Your task to perform on an android device: search for ASF Insignia Sez & save this place as a Office in favorites
Image 0: 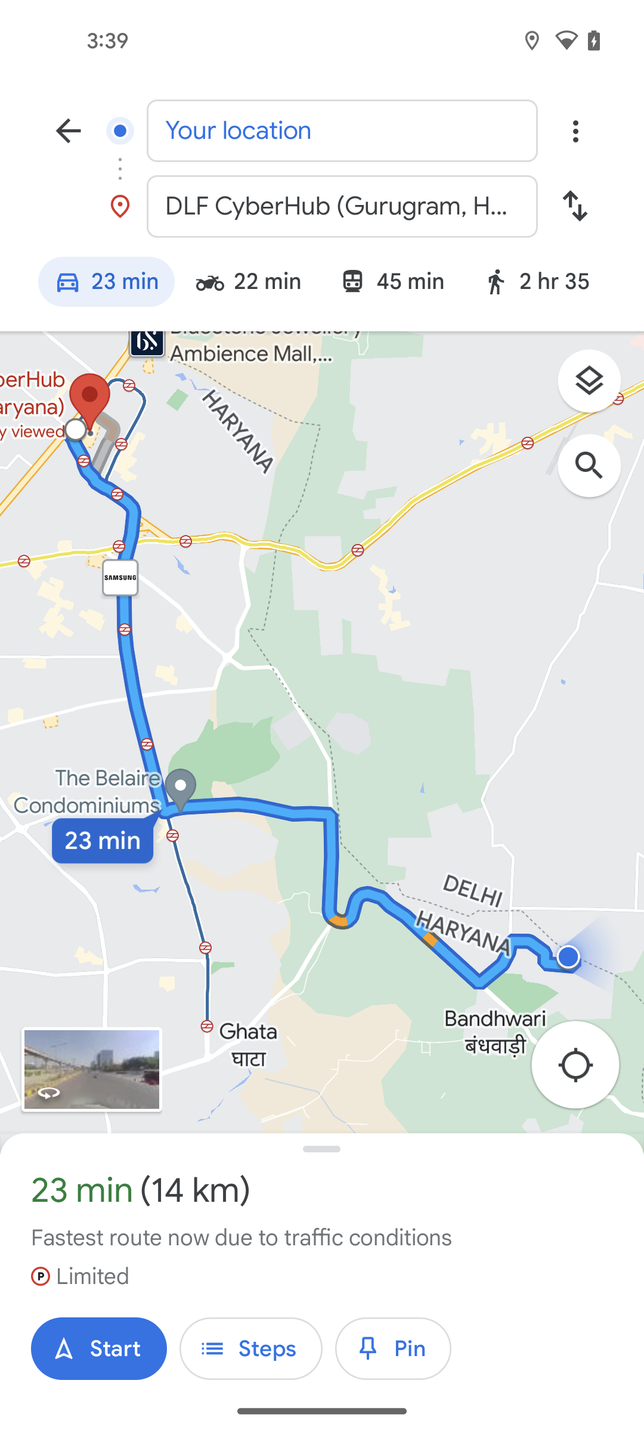
go back
Step 0: press back button
Image 1: 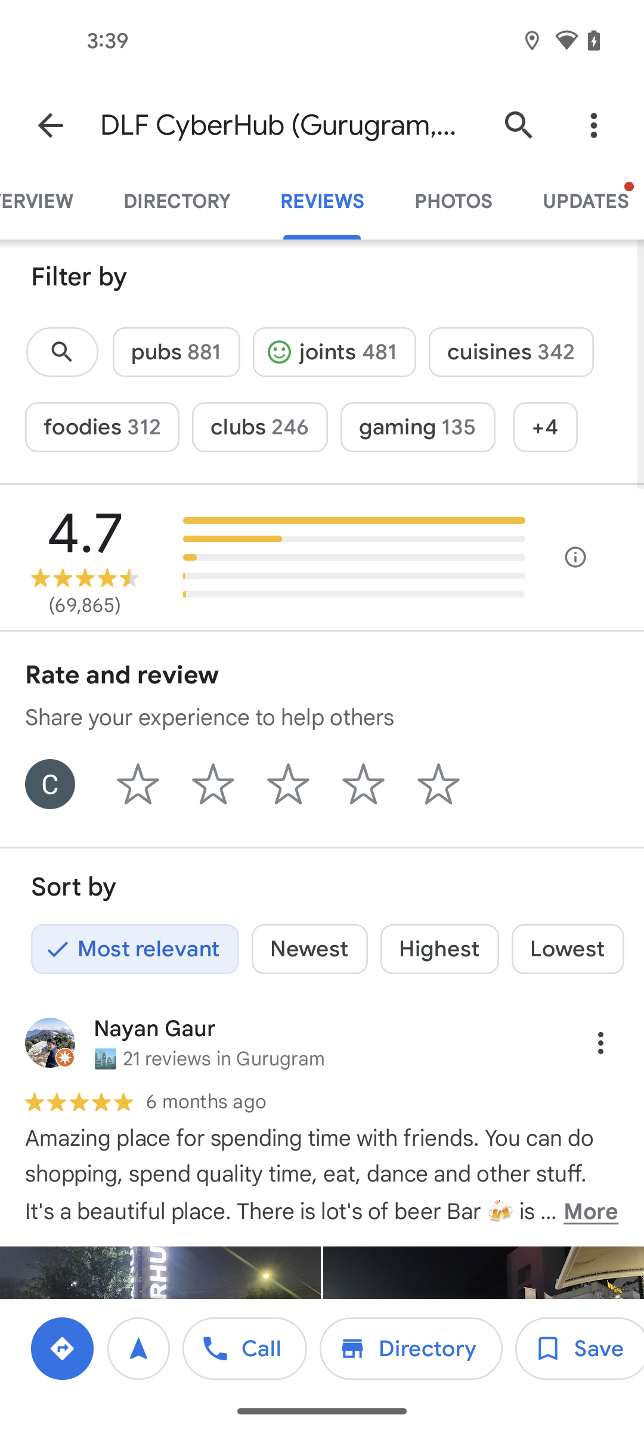
click on the search icon at the top of the screen
Step 1: click (518, 125)
Image 2: 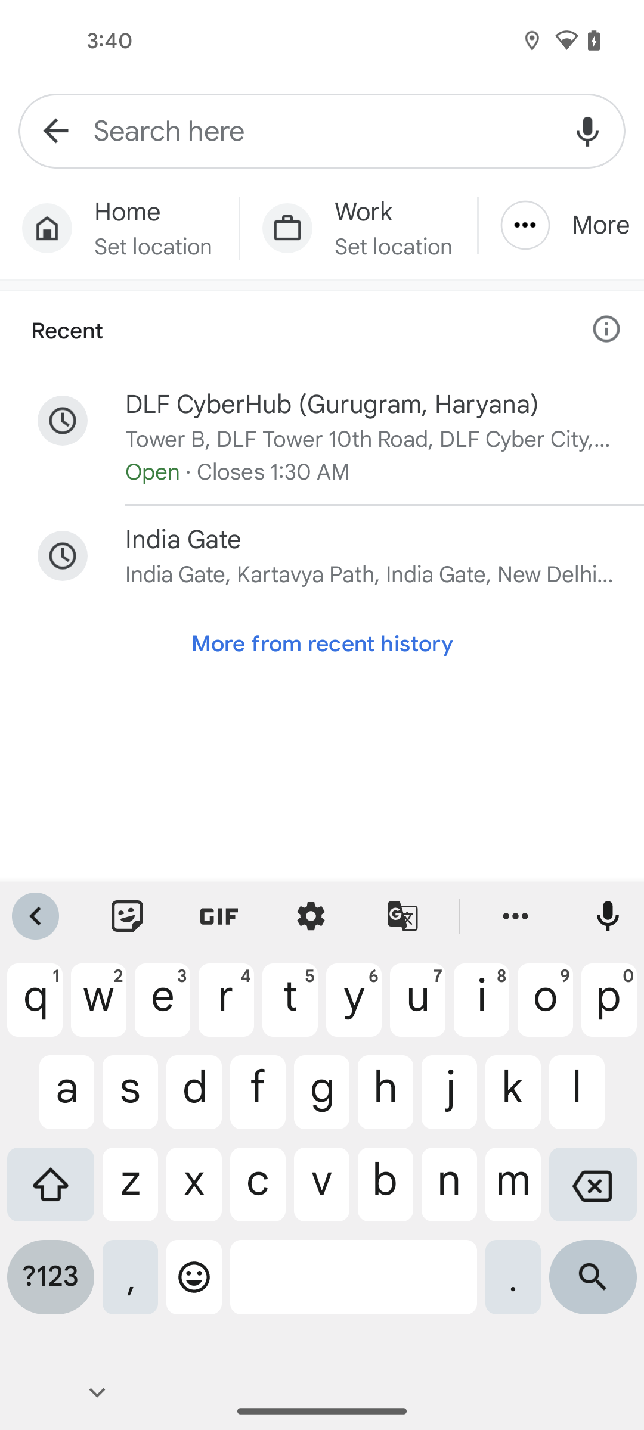
click on search bar
Step 2: click (321, 130)
Image 3: 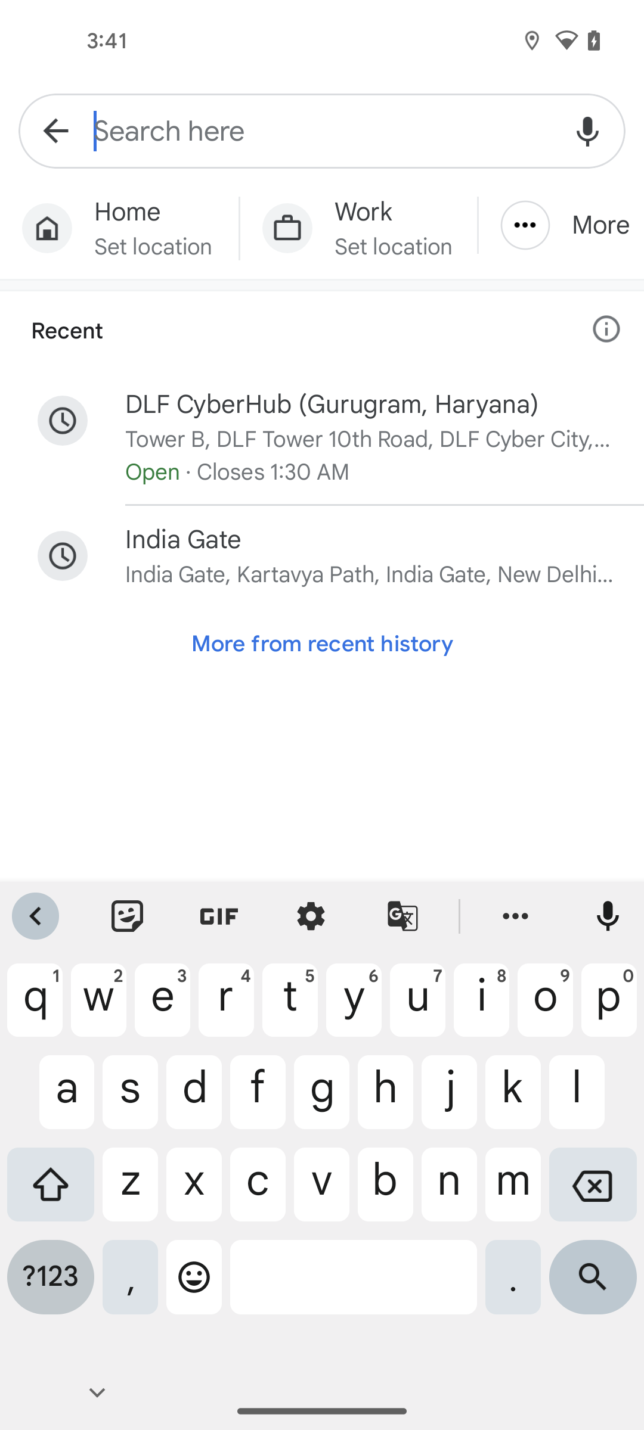
enter the search place name ASF Insignia Sez
Step 3: type "ASF Insignia Sez"
Image 4: 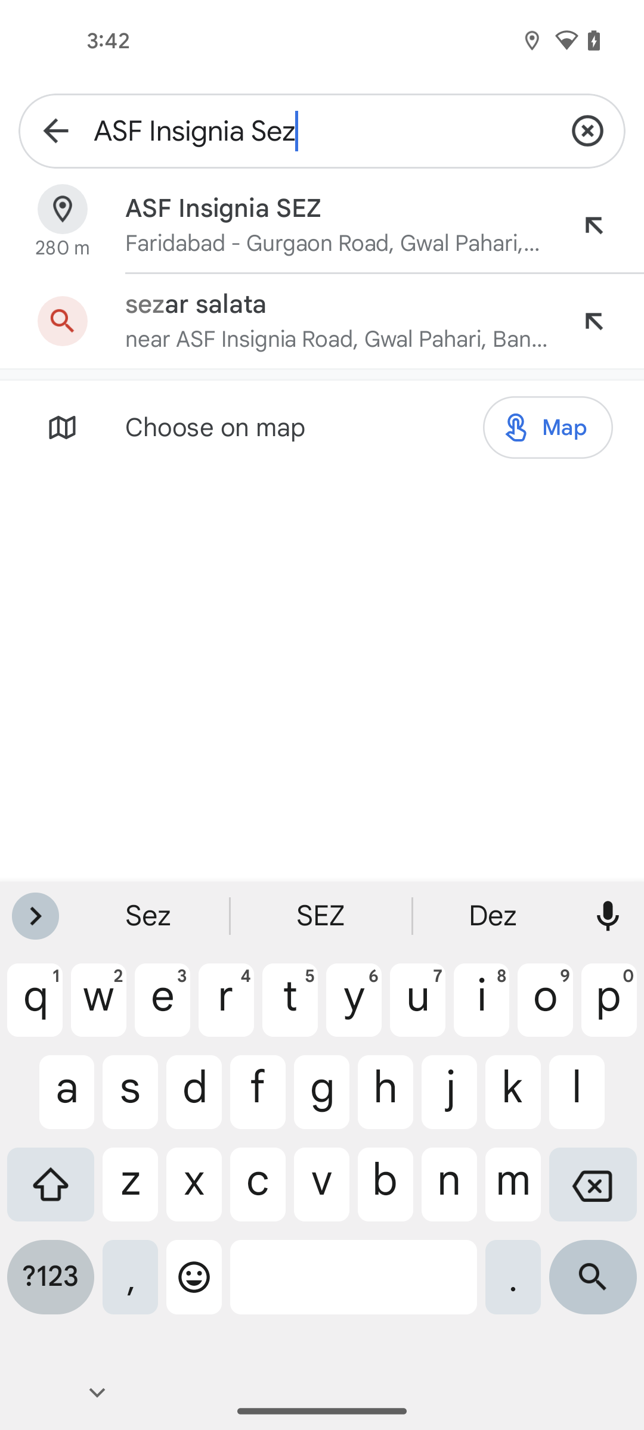
click on the search icon at the bottom right corner of the screen
Step 4: click (593, 1286)
Image 5: 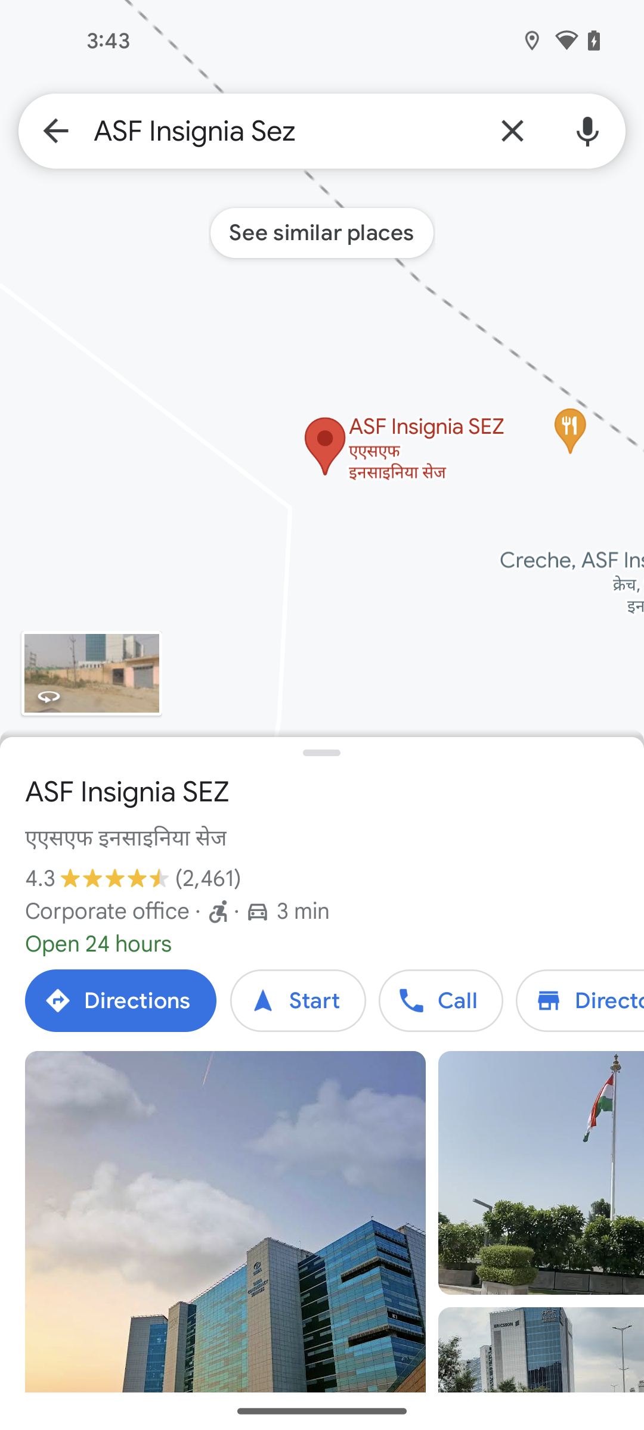
swipe left to view save option
Step 5: scroll right
Image 6: 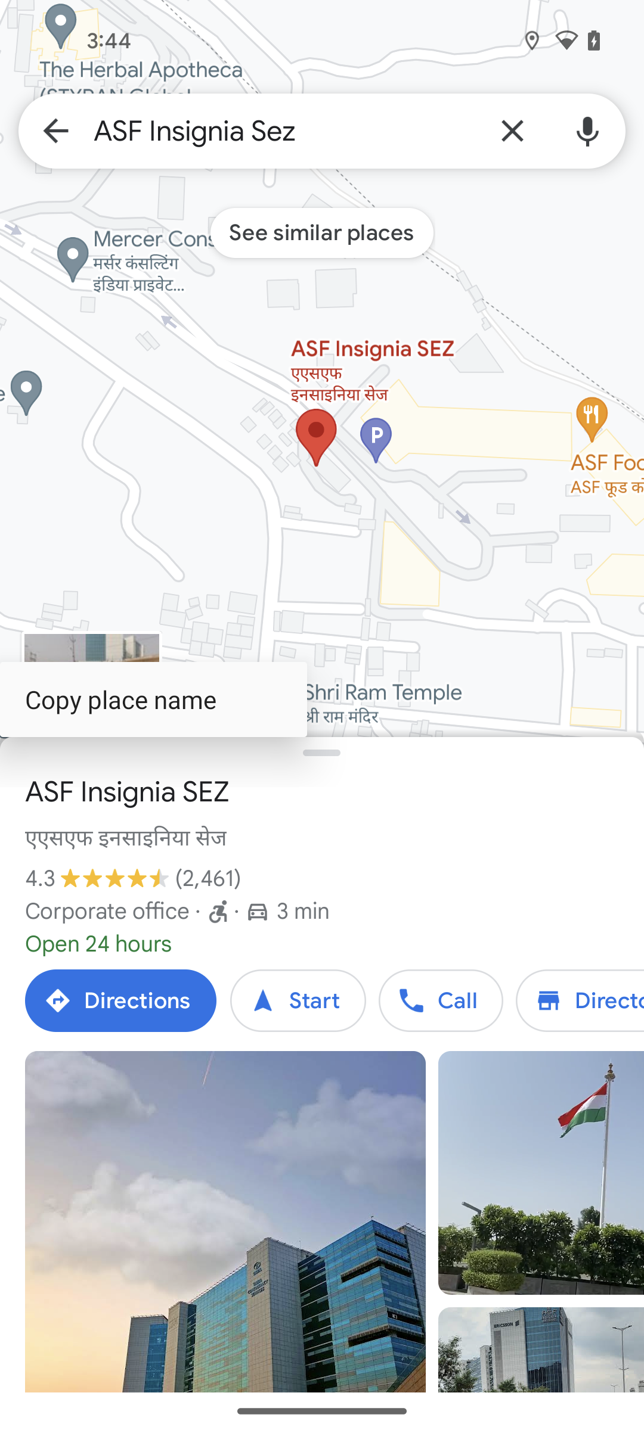
swipe left to view save option
Step 6: scroll right
Image 7: 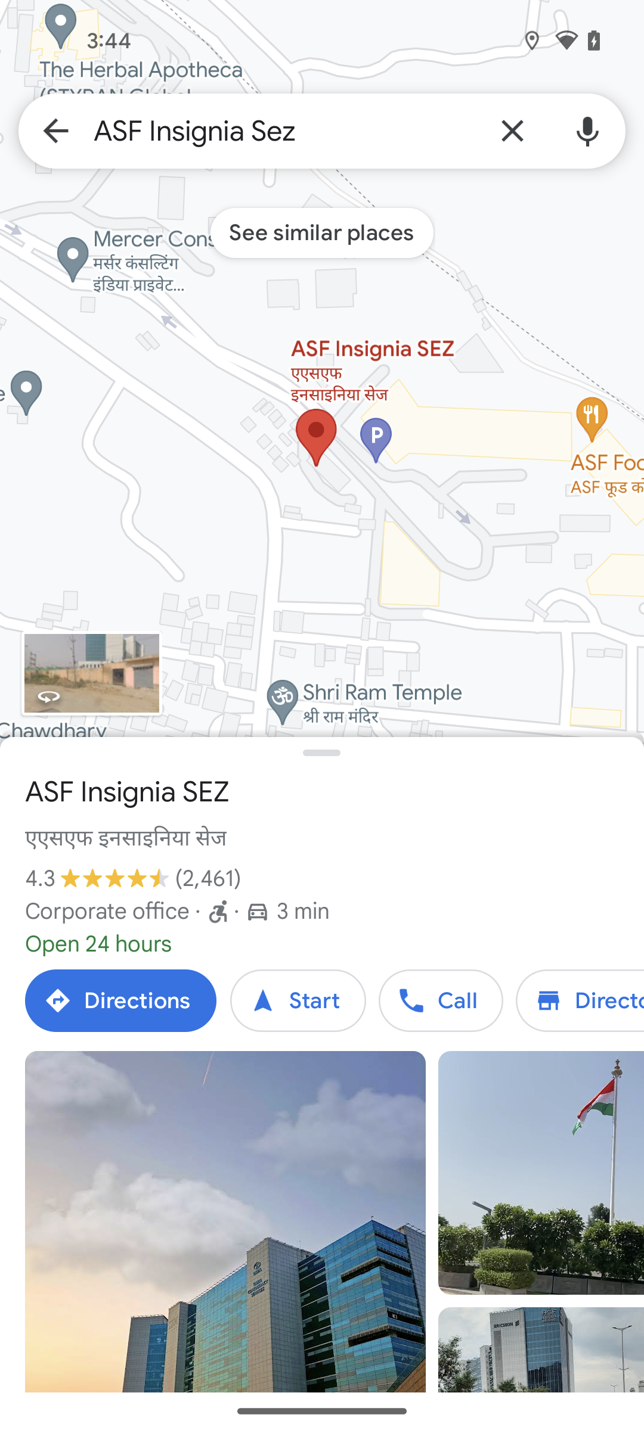
swipe left to view save option
Step 7: scroll right
Image 8: 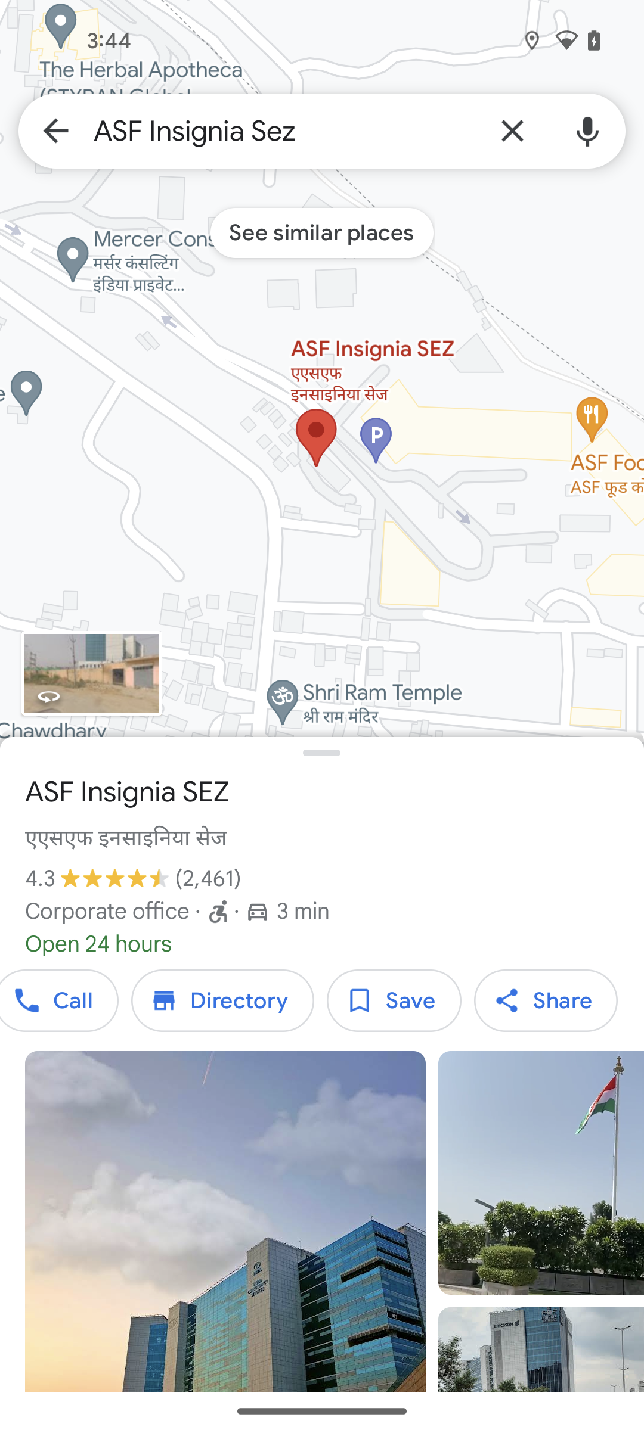
click on save option
Step 8: click (394, 1000)
Image 9: 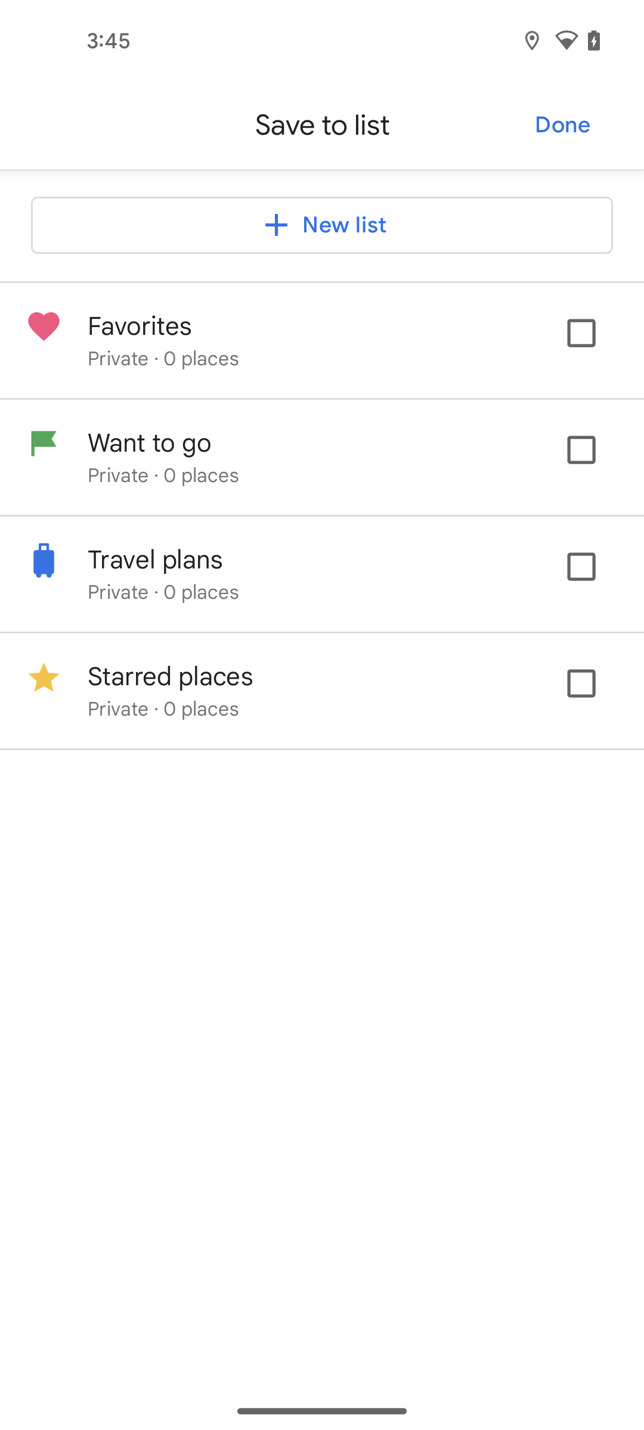
click on Favorites
Step 9: click (593, 346)
Image 10: 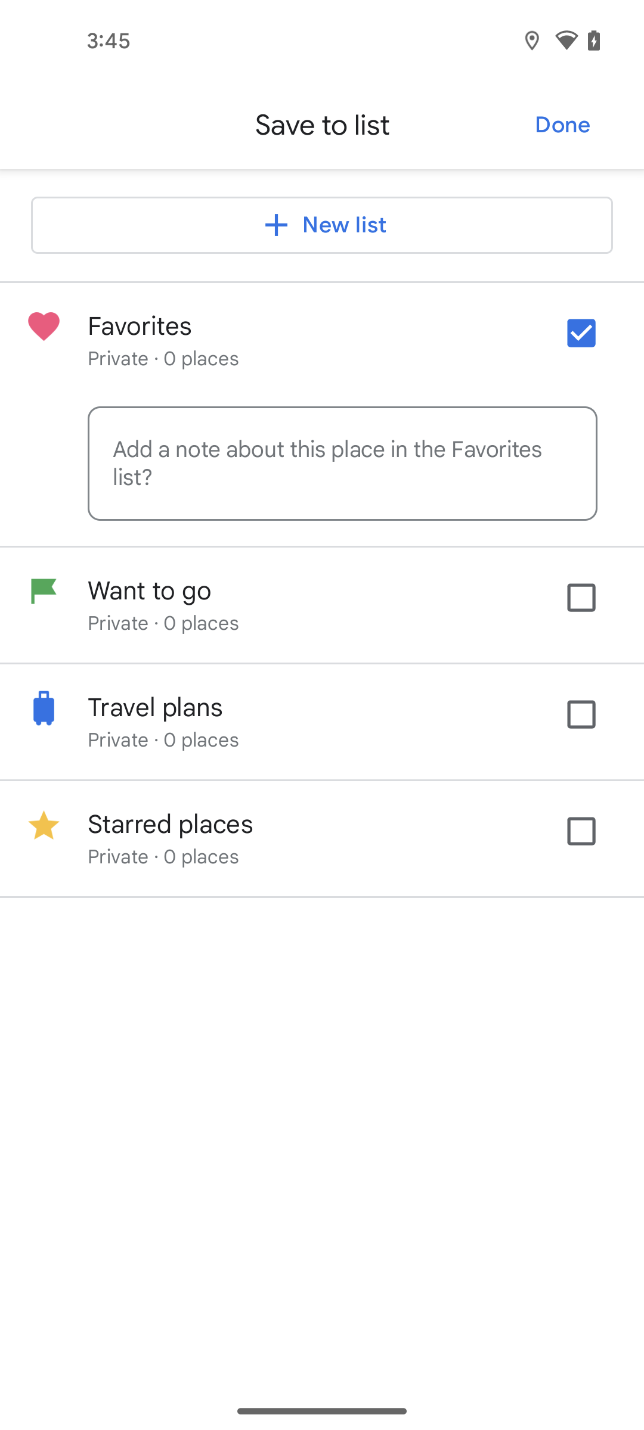
click on add note section
Step 10: click (342, 464)
Image 12: 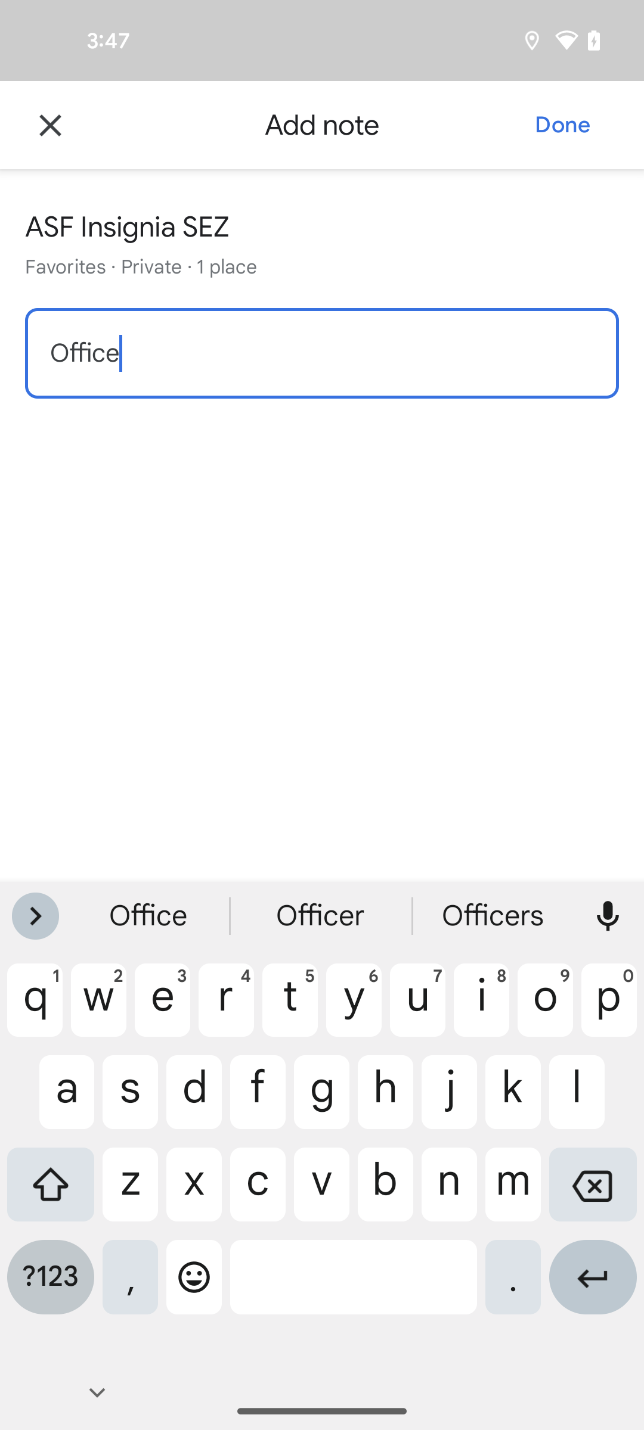
click on Done at the top right corner of the screen
Step 12: click (562, 125)